Your task to perform on an android device: In the Louis vuitton app, I wish to go through formal clothes for myself in order to choose an attractive outfit for my business meetings.
Image 0: 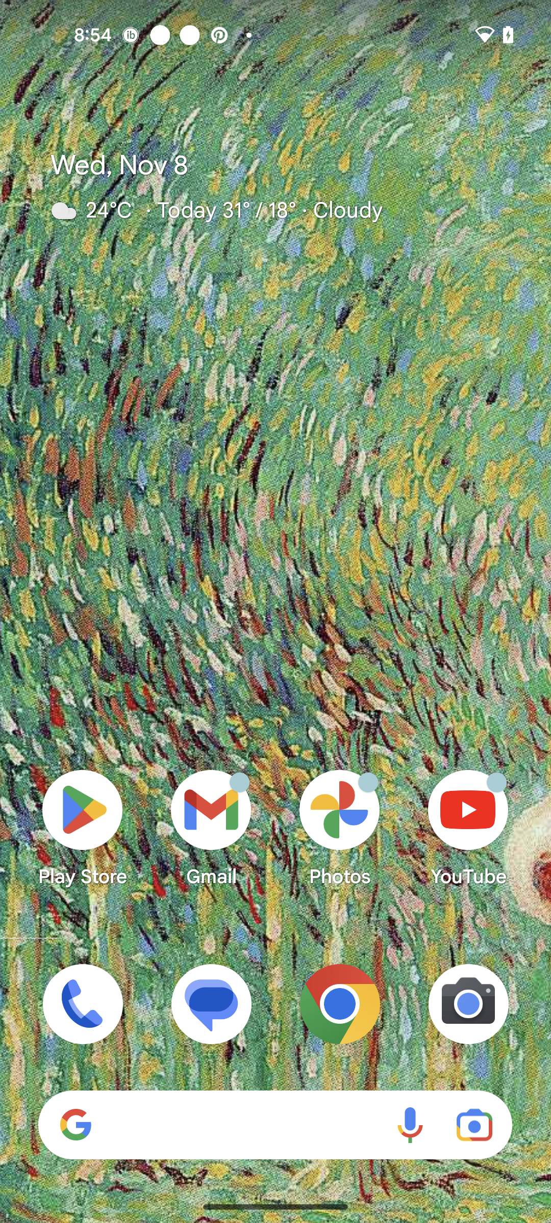
Open Louis vuitton app
Step 0: open app "Louis Vuitton"
Image 1: 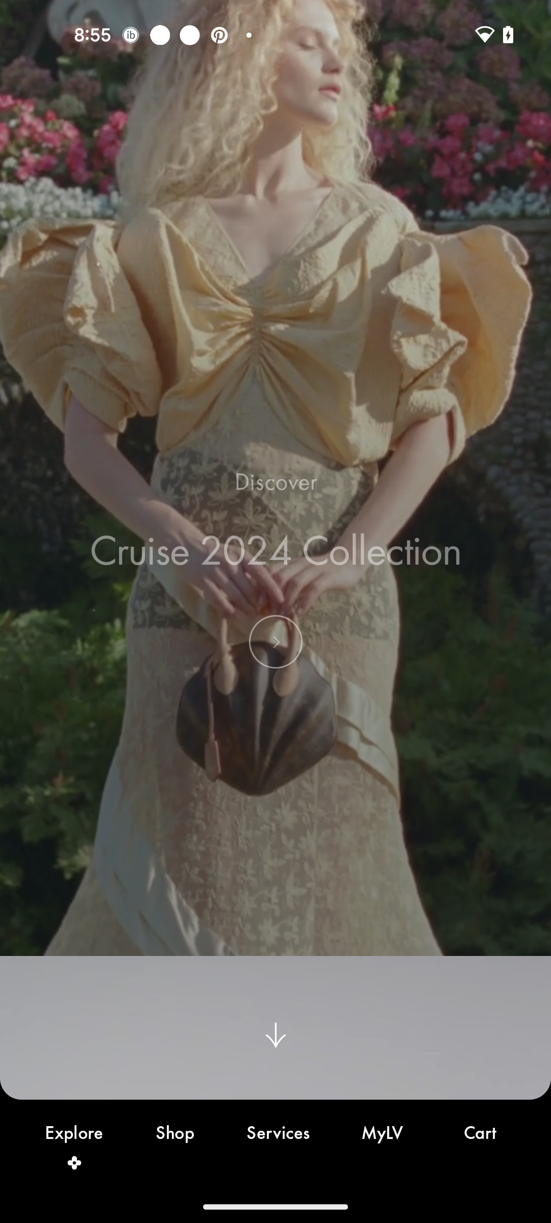
Go to the Shop tab
Step 1: click (174, 1133)
Image 2: 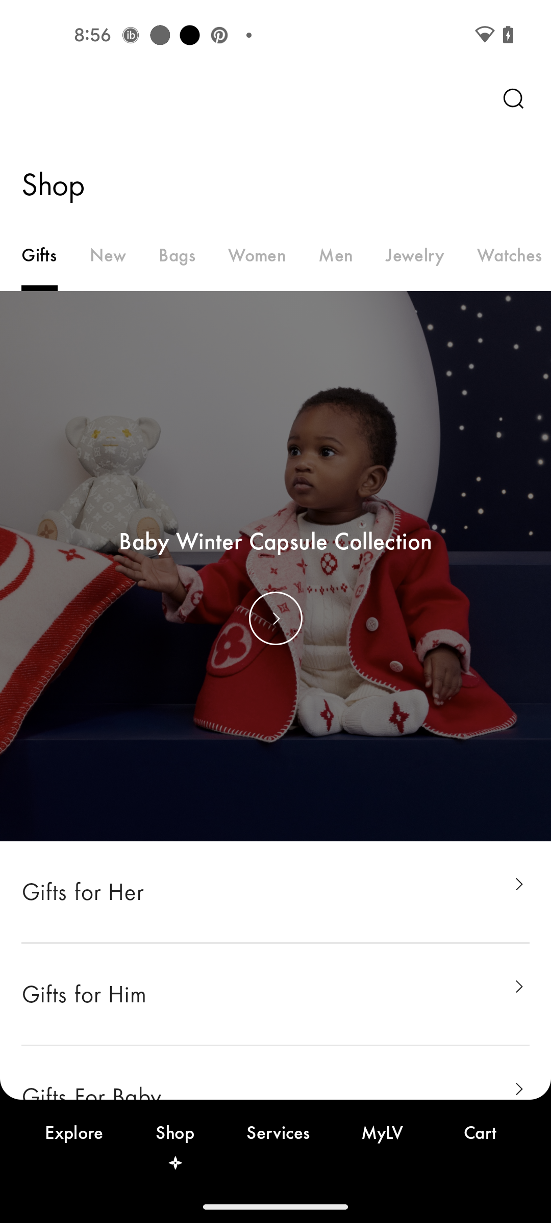
Go to the Men category
Step 2: click (336, 255)
Image 3: 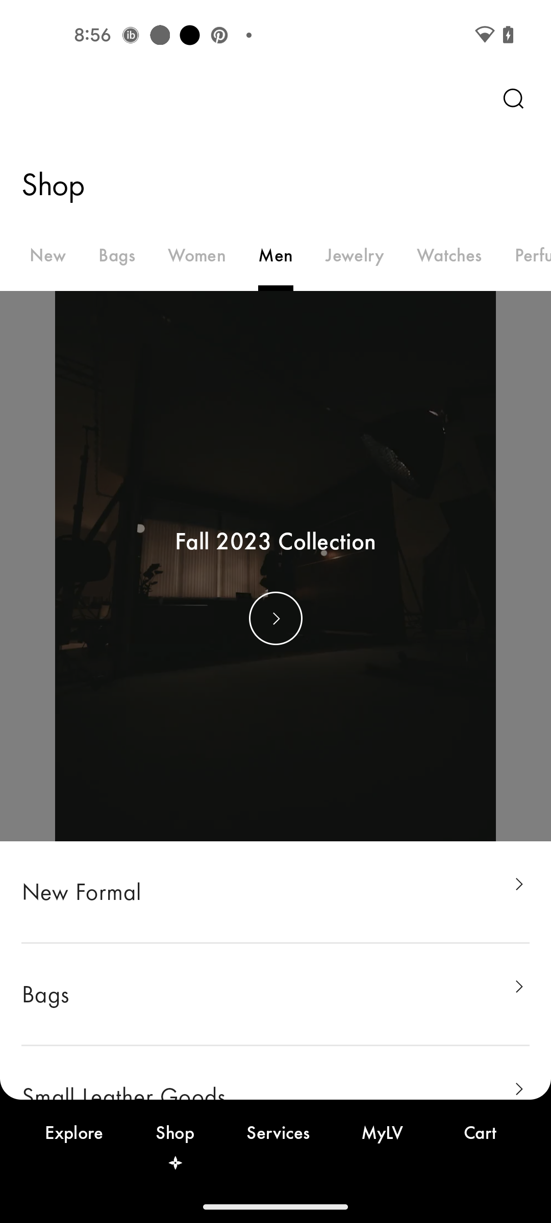
Click on the New Formal option
Step 3: click (143, 887)